Your task to perform on an android device: Open the OYO app, review the details such as photos, room rates, reviews and Amenities then contact customer care about the hotel transport facility.
Image 0: 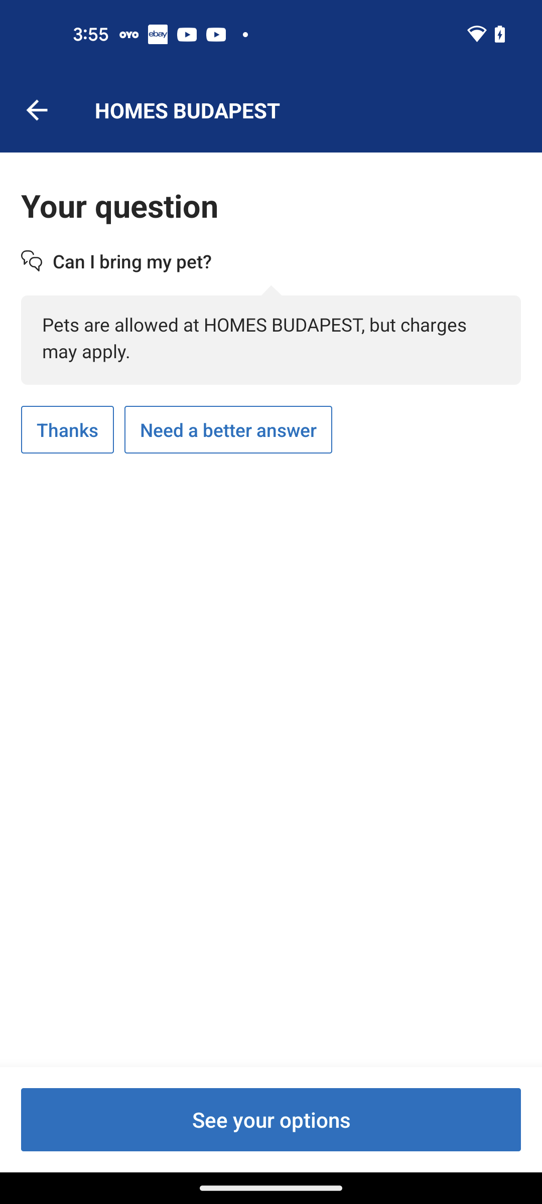
Open OYO App
Step 0: open app "OYO"
Image 1: 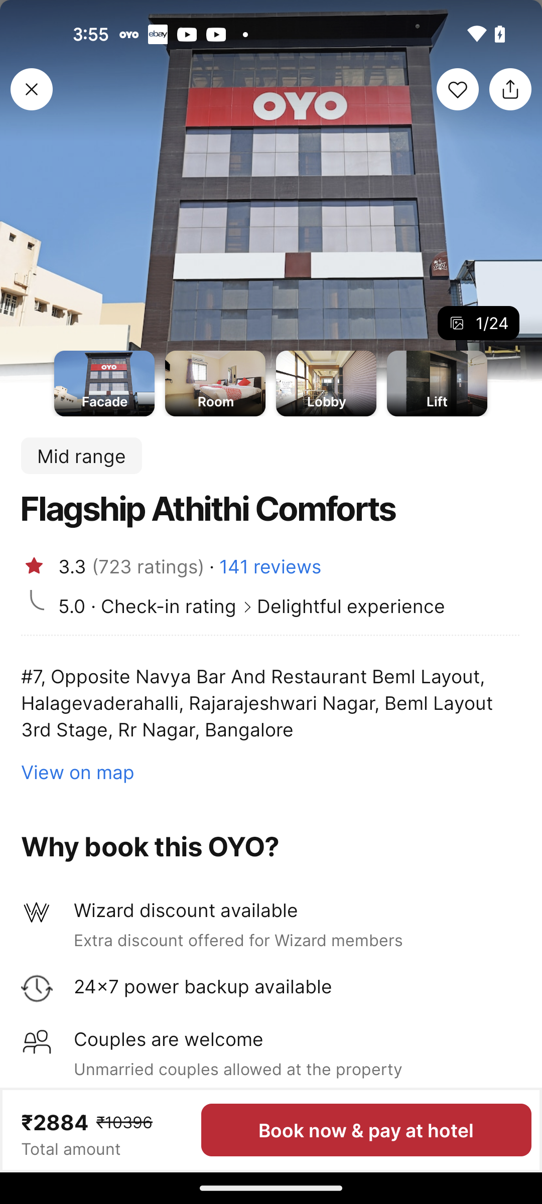
Click on the any photo of the Flagship Athithi Comforts hotel at the top of the screen
Step 1: click (288, 237)
Image 2: 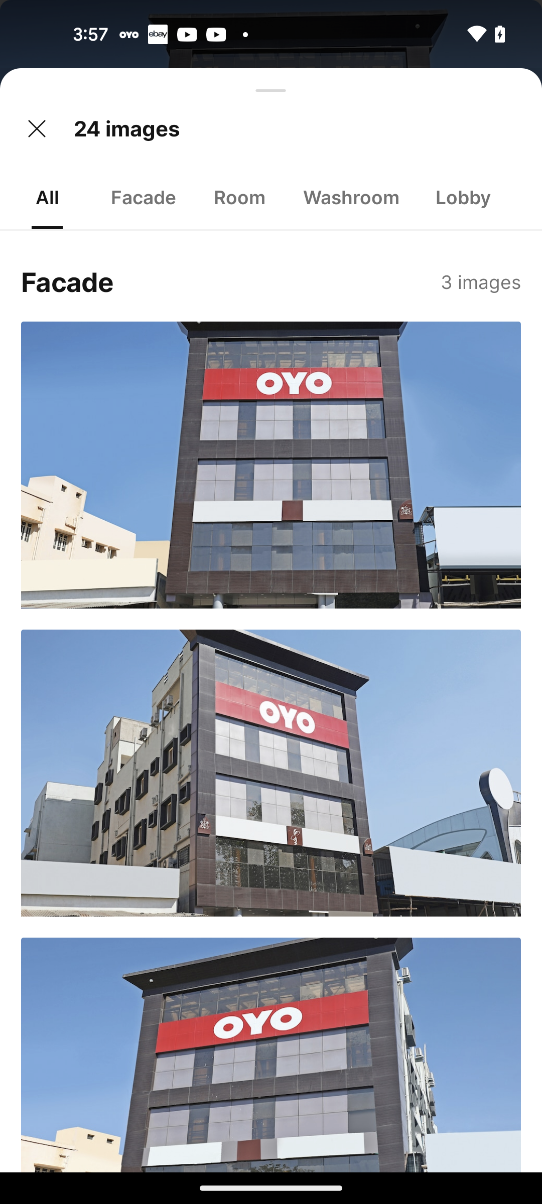
Scroll down to view more photos
Step 2: scroll down
Image 3: 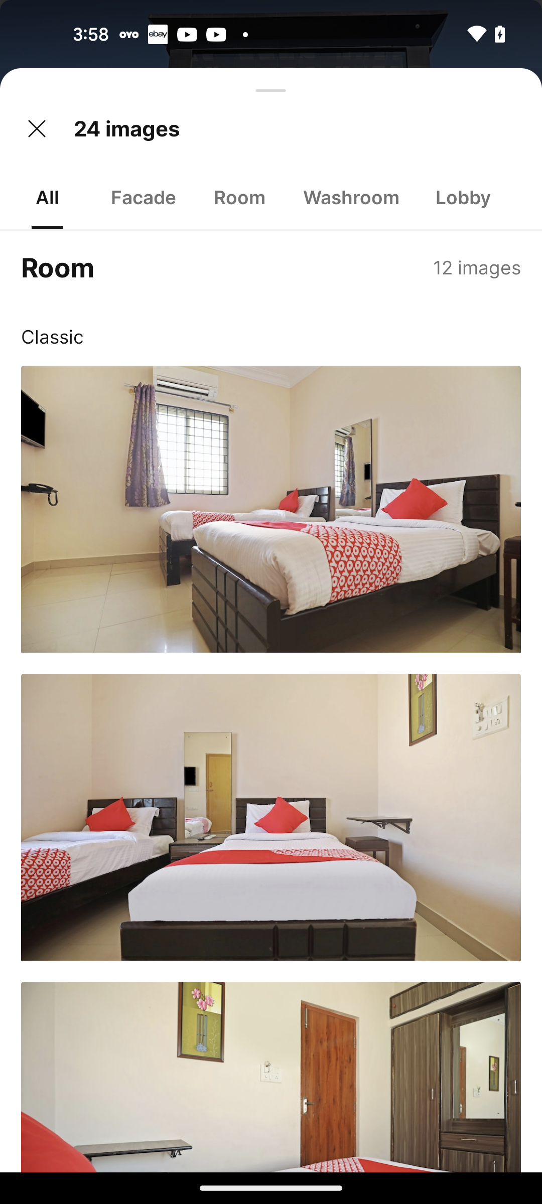
Go back to the previous page
Step 3: press back button
Image 4: 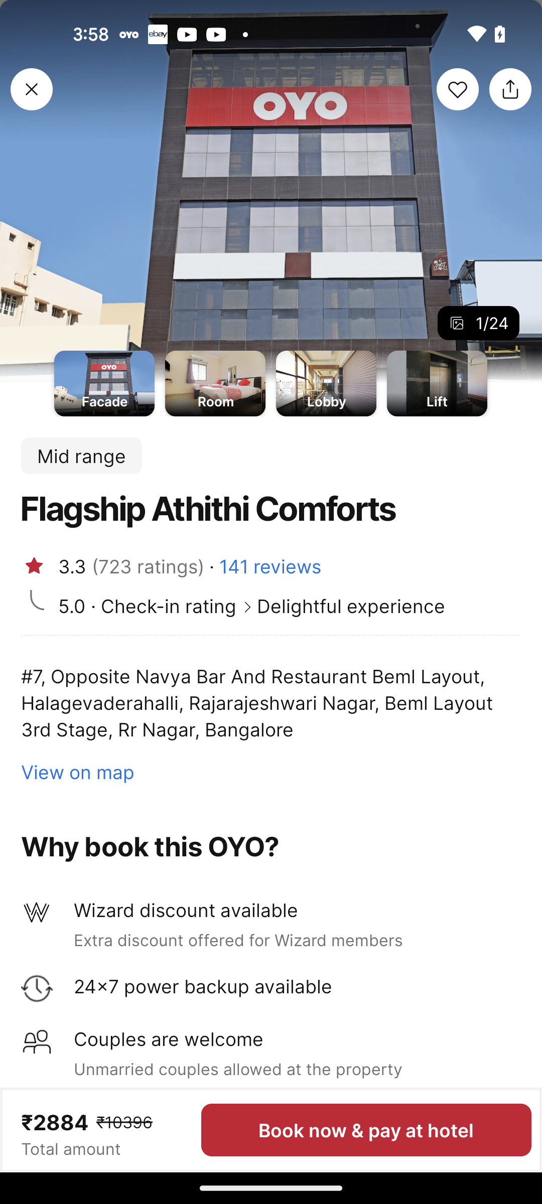
scroll down to view room options
Step 4: scroll down
Image 5: 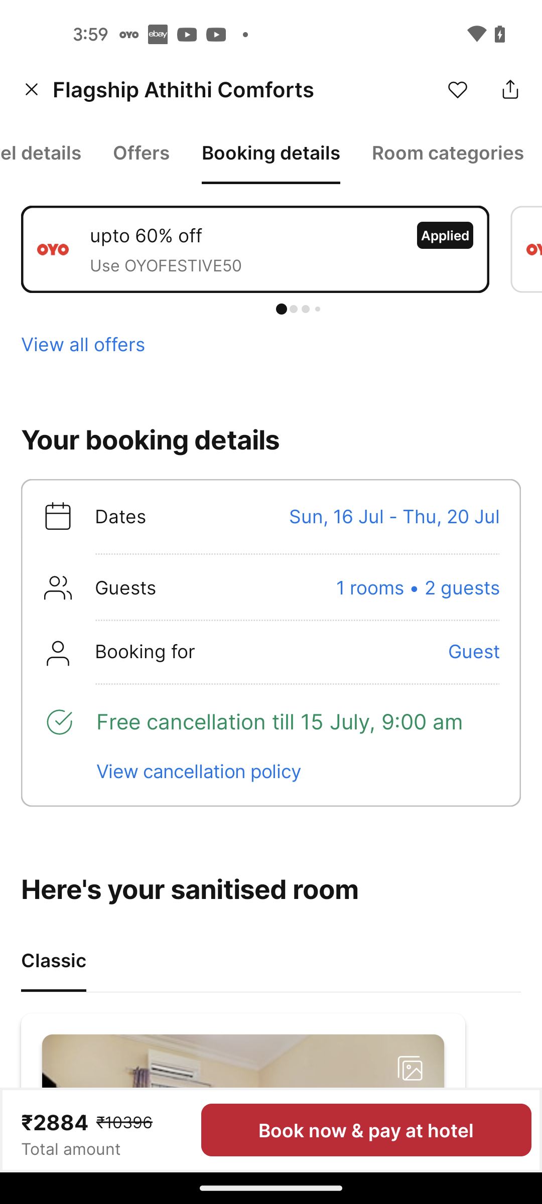
scroll down to view room options
Step 5: scroll down
Image 6: 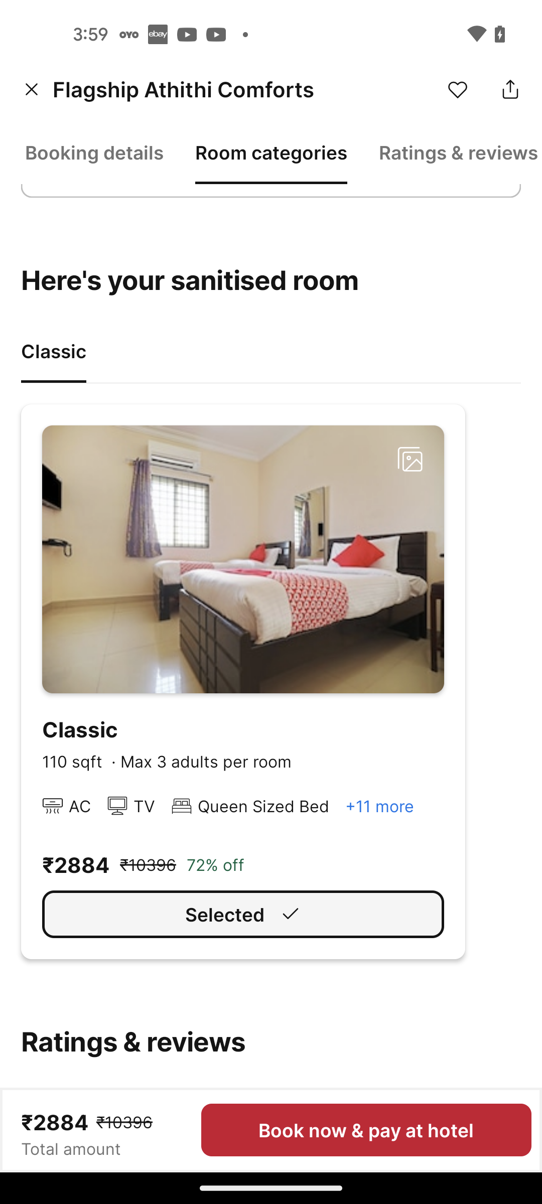
scroll down to view reviews
Step 6: scroll down
Image 7: 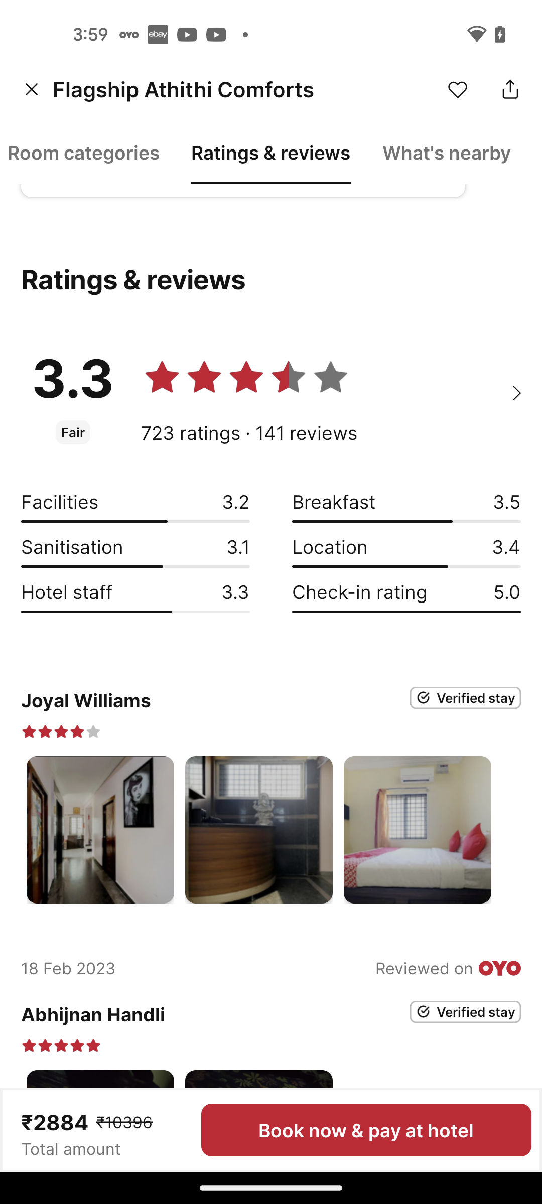
scroll down to view reviews
Step 7: scroll down
Image 8: 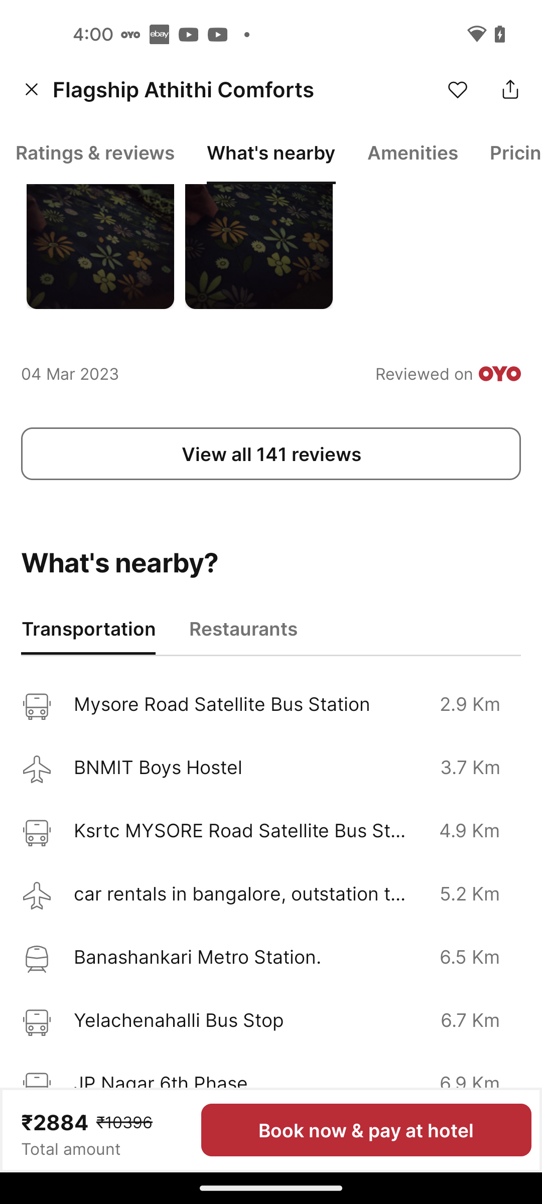
scroll down to view Amenities
Step 8: scroll down
Image 9: 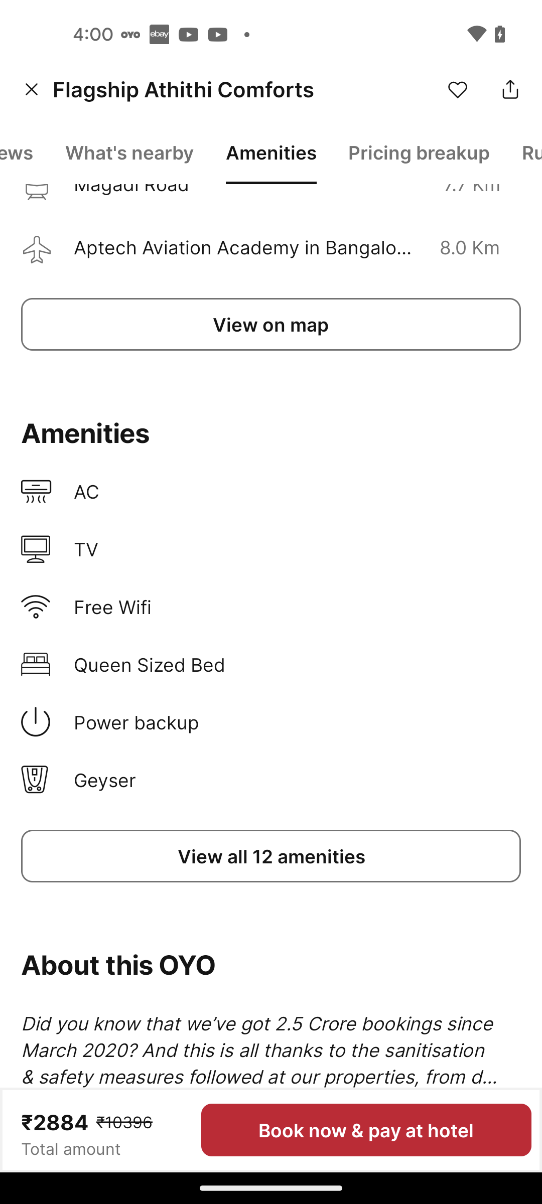
Click on the View all 12 amenities under Amenities sub-headline
Step 9: click (271, 856)
Image 10: 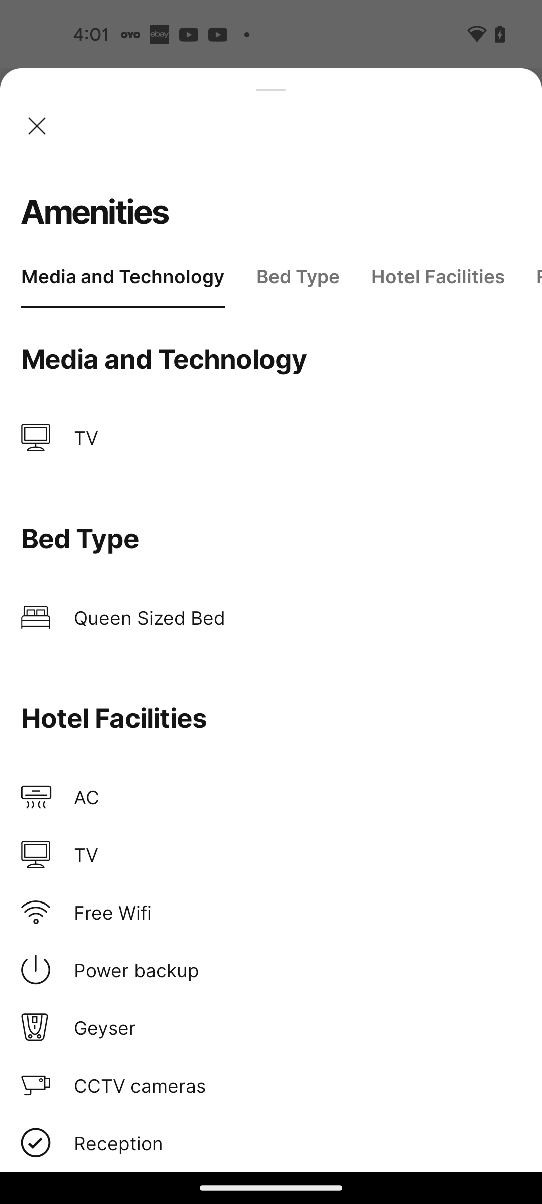
swipe up
Step 10: scroll down
Image 11: 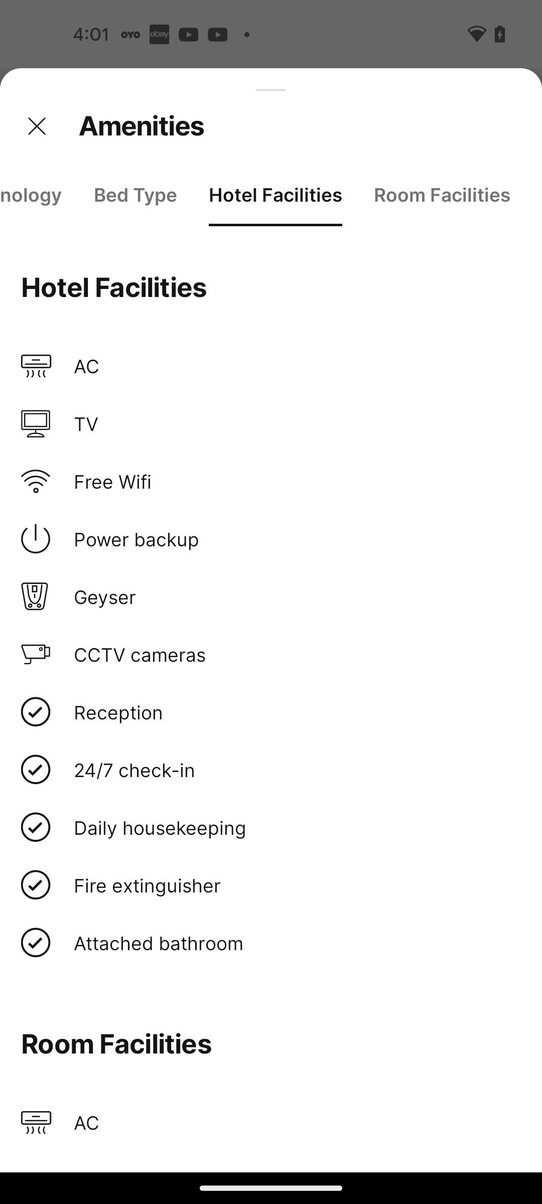
swipe up
Step 11: scroll down
Image 12: 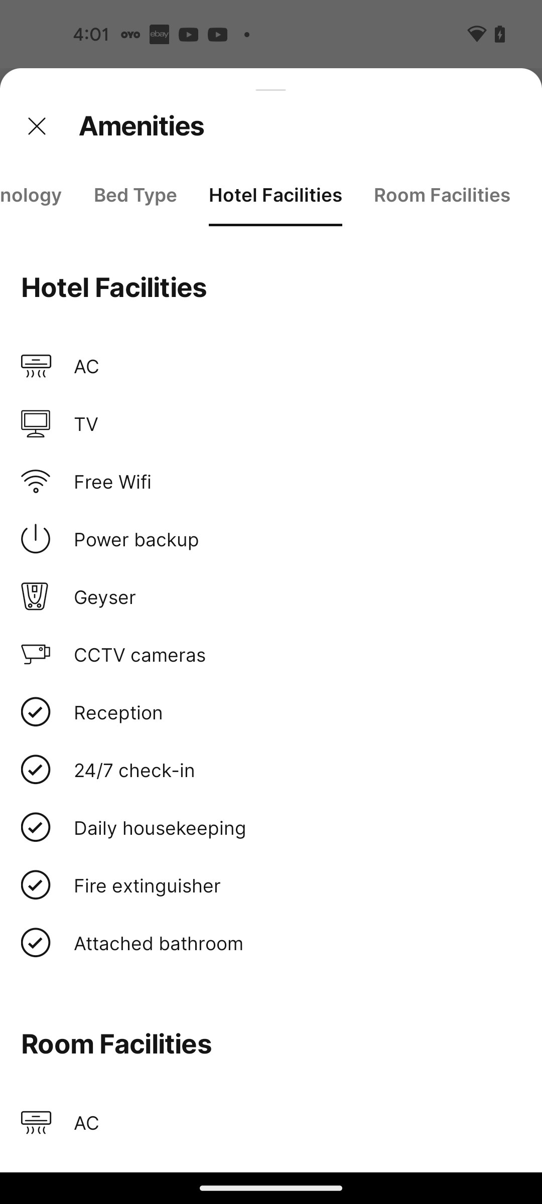
Close the Amenities tab
Step 12: click (271, 115)
Image 13: 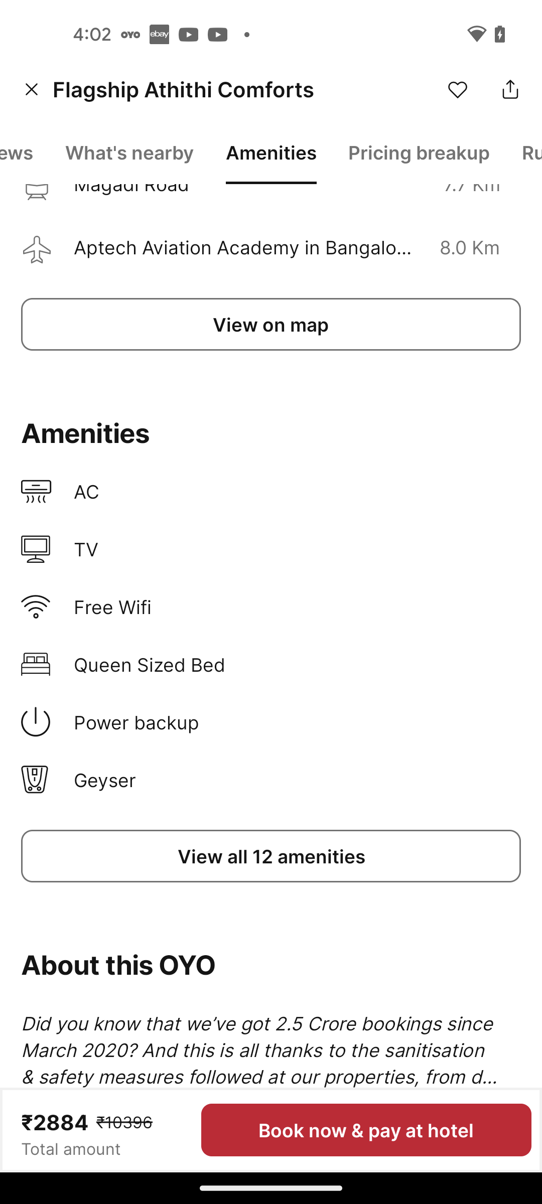
Scroll down to view contact options with customer care
Step 13: scroll down
Image 14: 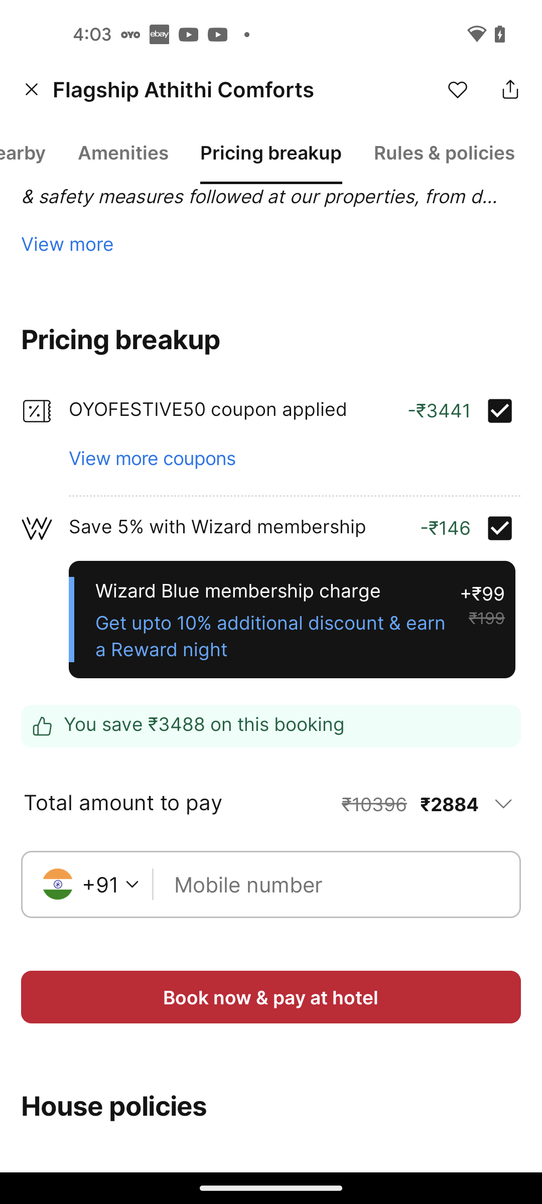
Scroll down to view contact options with customer care
Step 14: scroll down
Image 15: 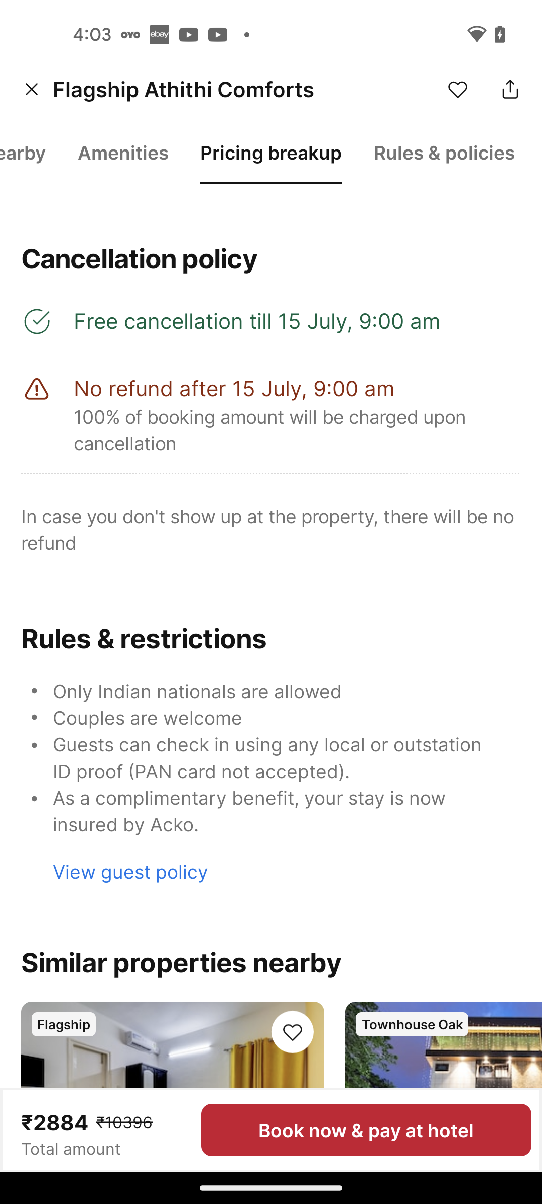
Click on the view guest policy under Rules & restrictions sun-heading
Step 15: click (271, 861)
Image 16: 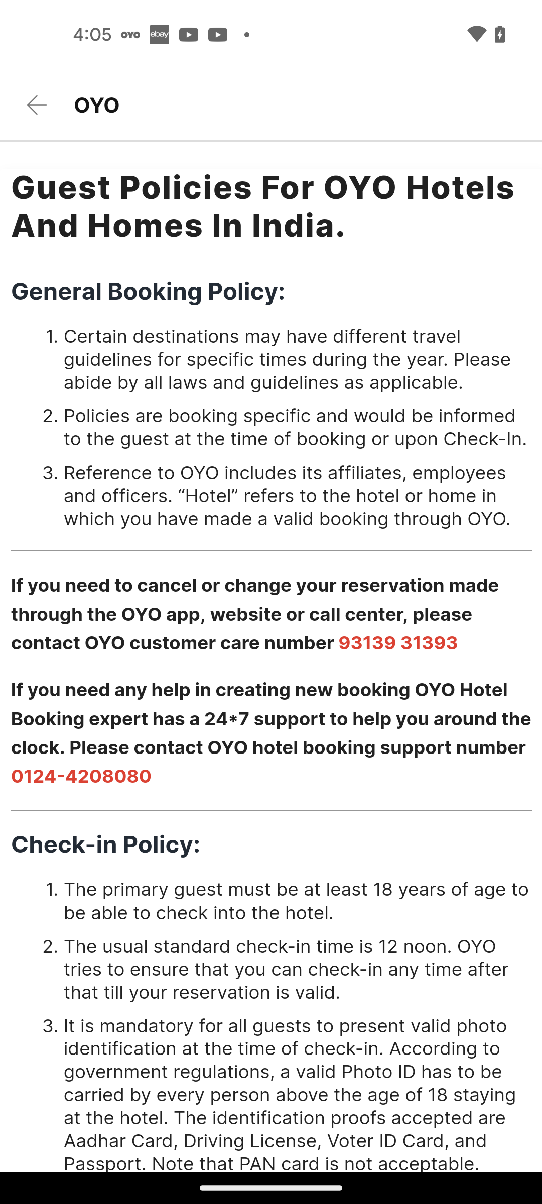
Click on the 9313931393 customer care number at the middle of the screen
Step 16: click (397, 642)